Your task to perform on an android device: I want to read Fun facts about the Fragrant Sumac plant that gives me some inspiration in the PlantSnap app.
Image 0: 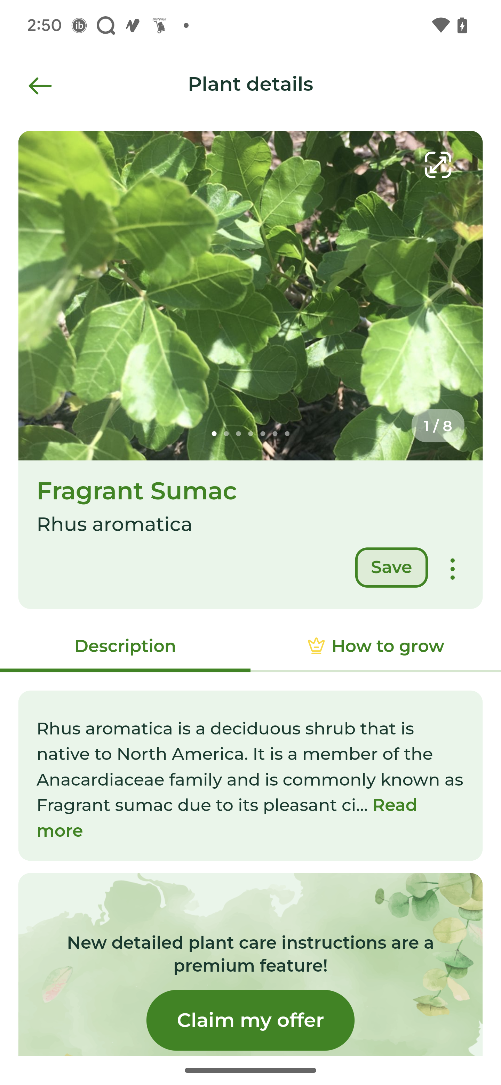
Swipe up on the screen to view the Details
Step 0: scroll down